Your task to perform on an android device: Mark an Email from Kitchen Stories as read in the Gmail app .
Image 0: 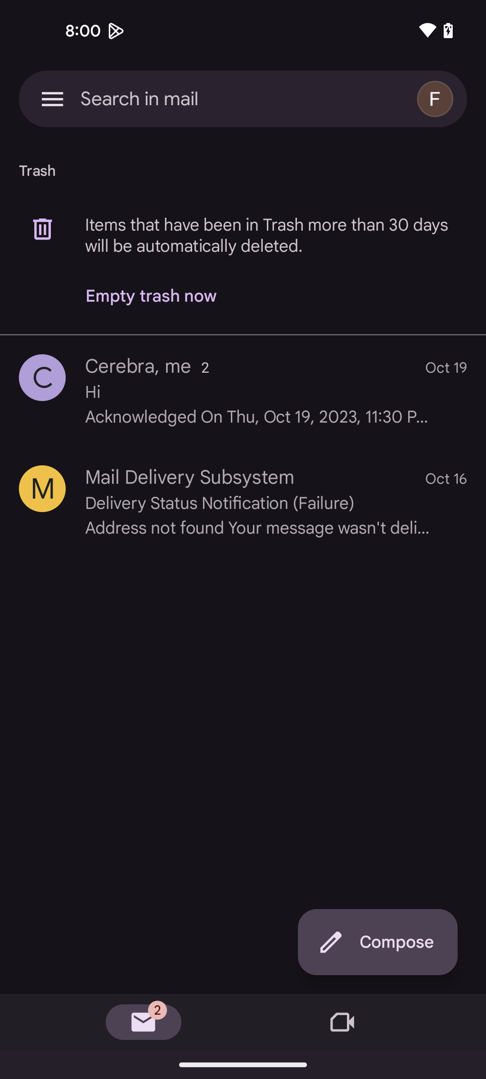
Go back to the previous screen
Step 0: press back button
Image 1: 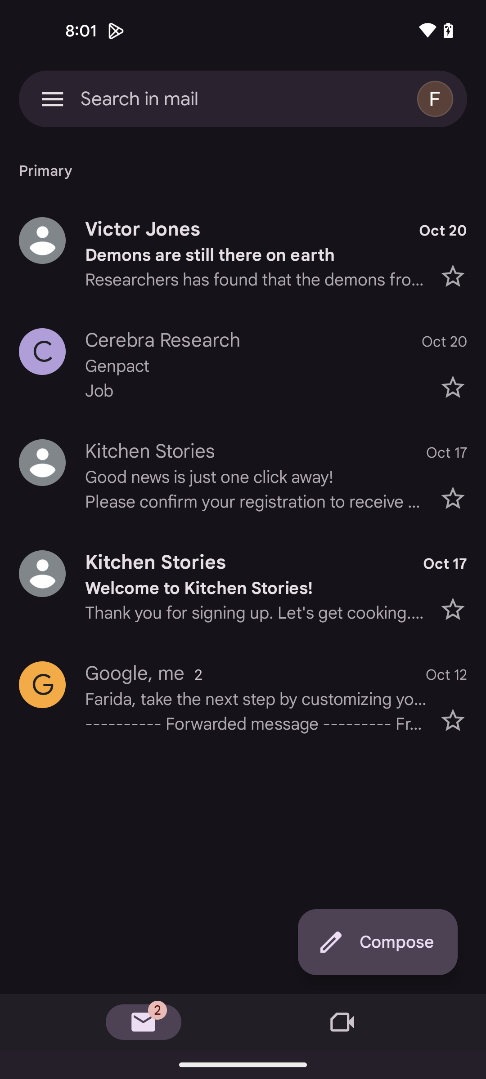
Click on the profile icon of the kitchen Stories
Step 1: click (243, 587)
Image 2: 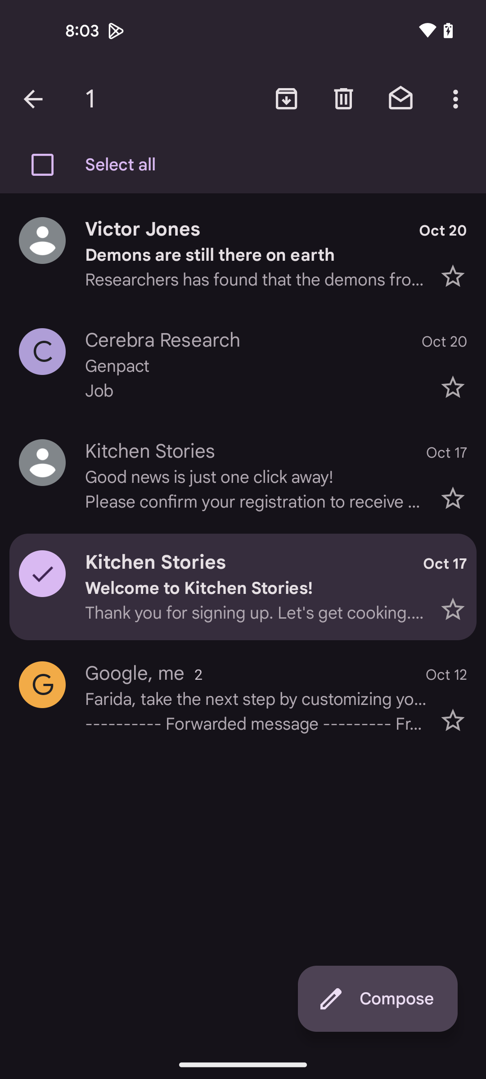
Click on read mail icon
Step 2: click (400, 98)